Your task to perform on an android device: I just returned to Belgium from a trip to London last month. My aim is to exchange 2000 British pounds into euros.Turn the 2000 British pounds into euros by using the currency plus app.
Image 0: 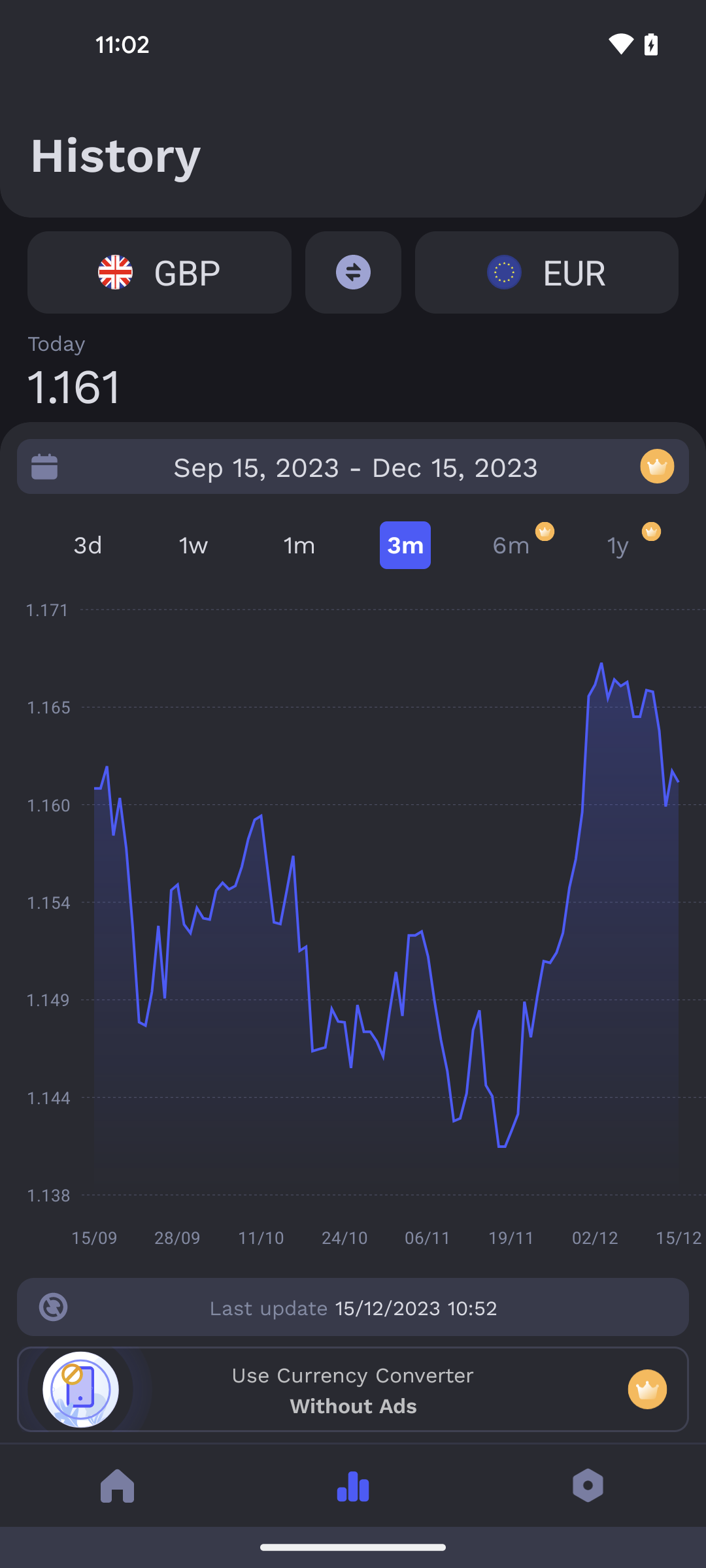
Open the currency plus app
Step 0: open app "Currency Plus"
Image 1: 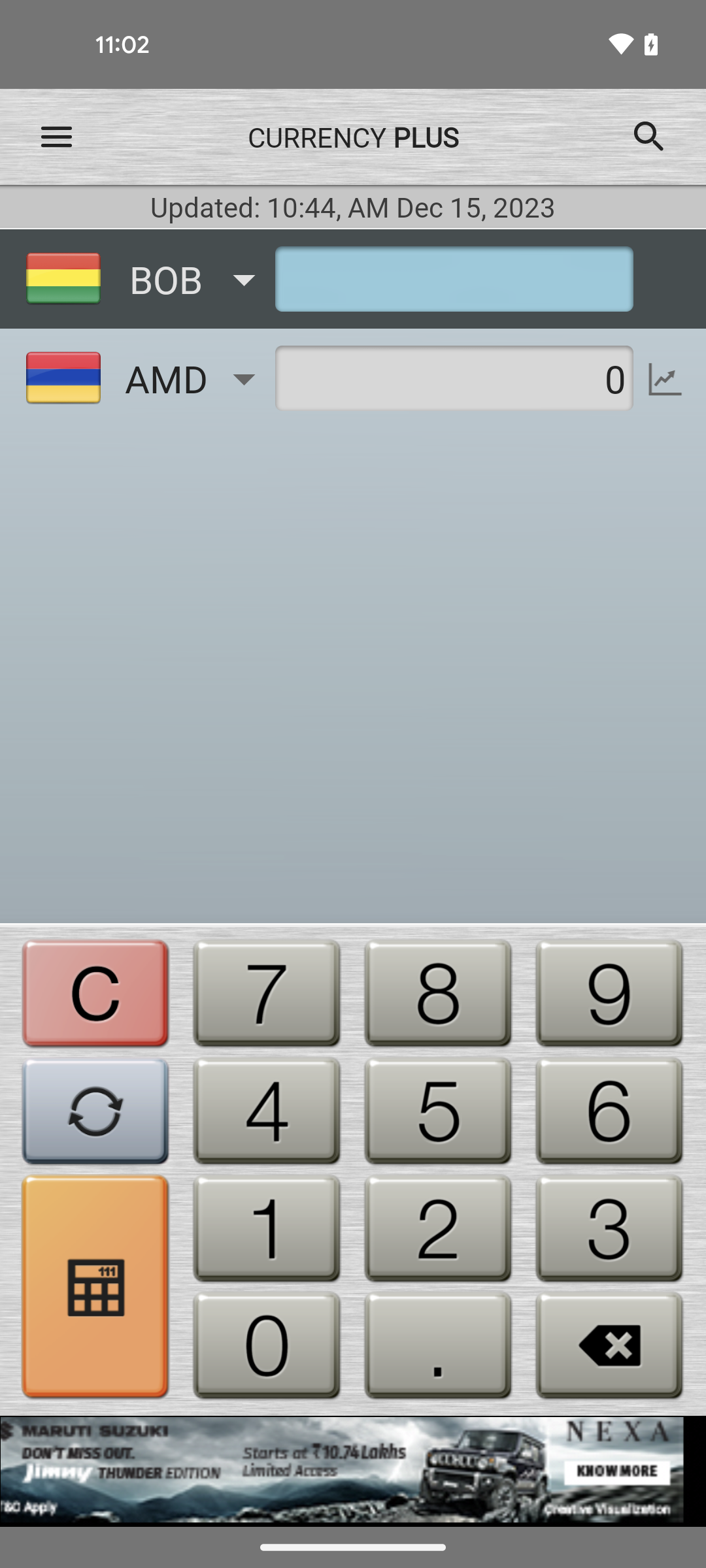
Tap on the bob dropper icon
Step 1: click (249, 278)
Image 2: 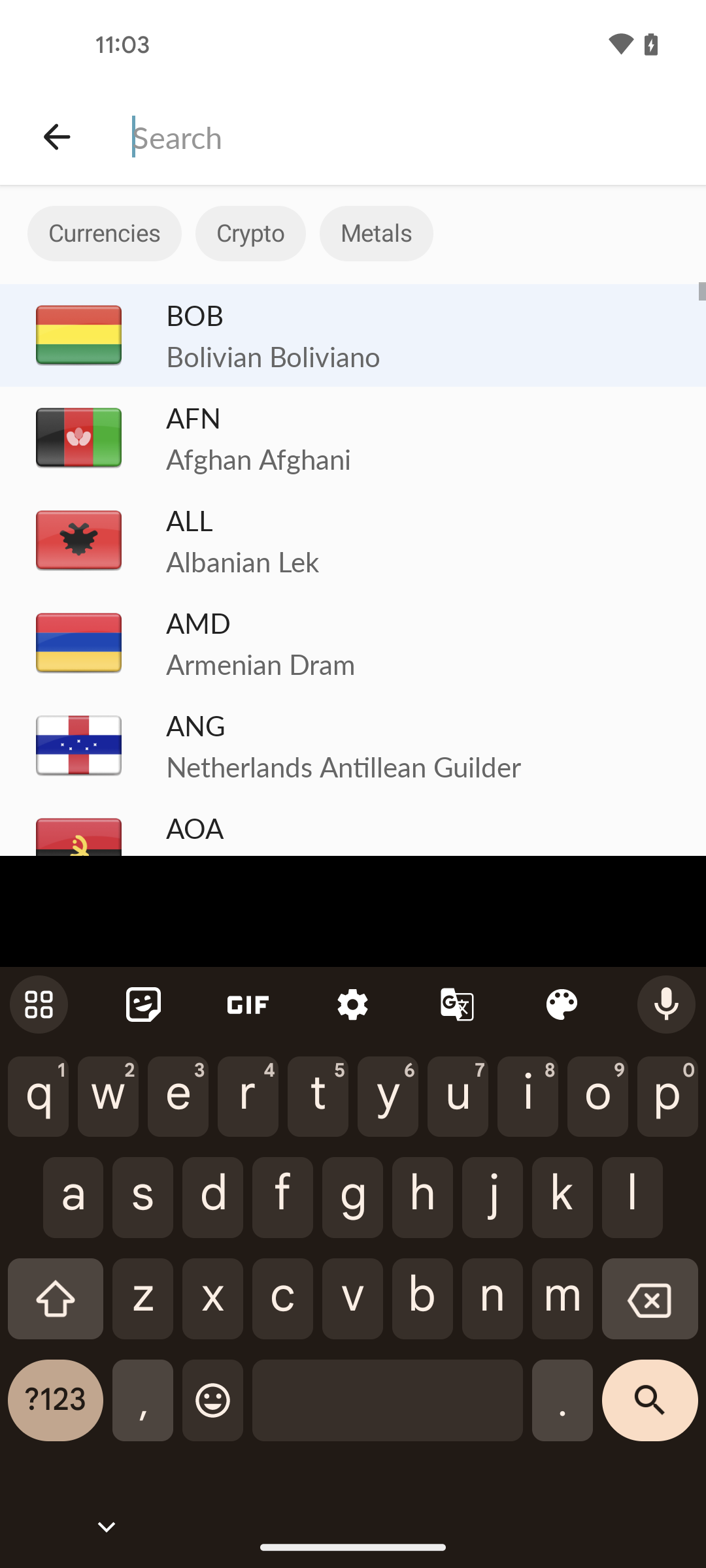
Search for the GBP
Step 2: type "GBP"
Image 3: 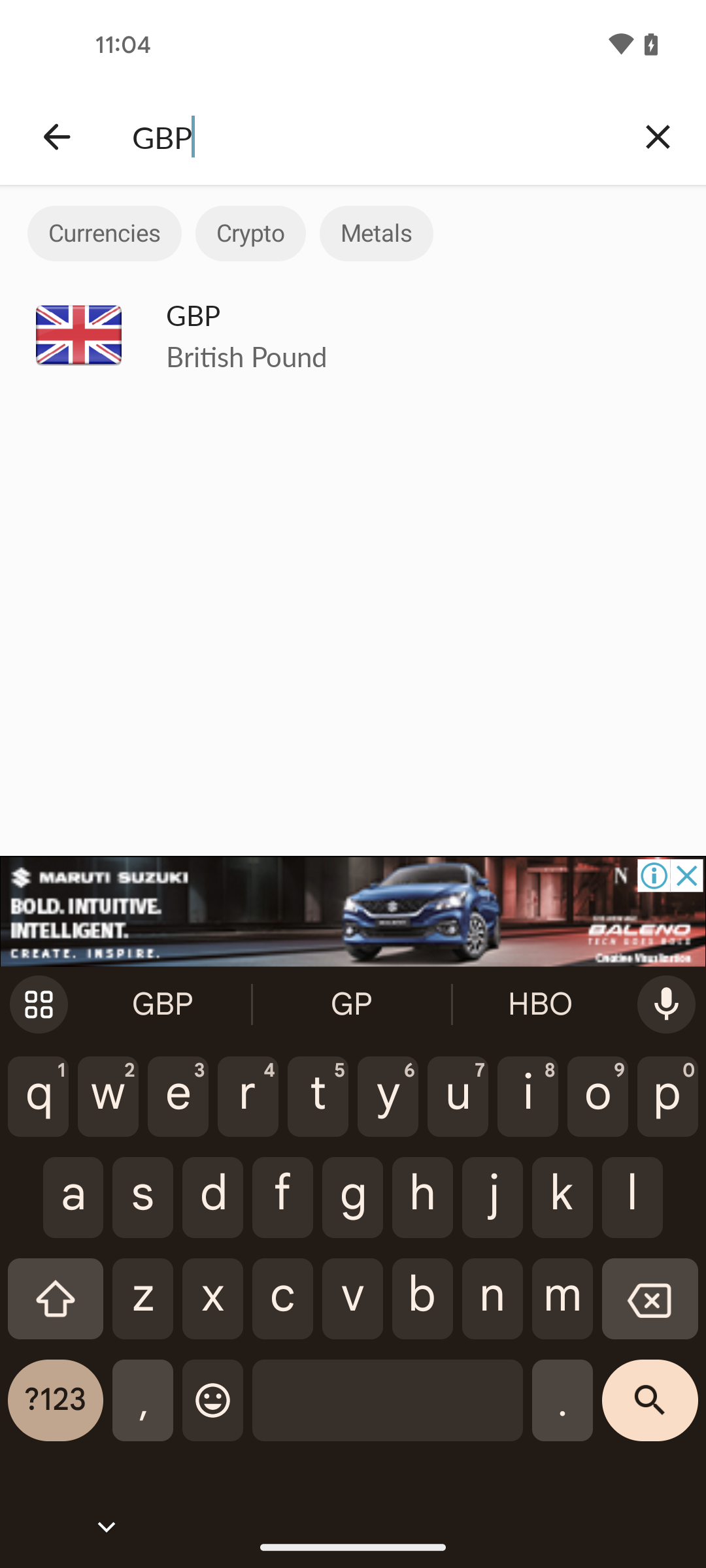
Tap on the search option
Step 3: click (431, 310)
Image 4: 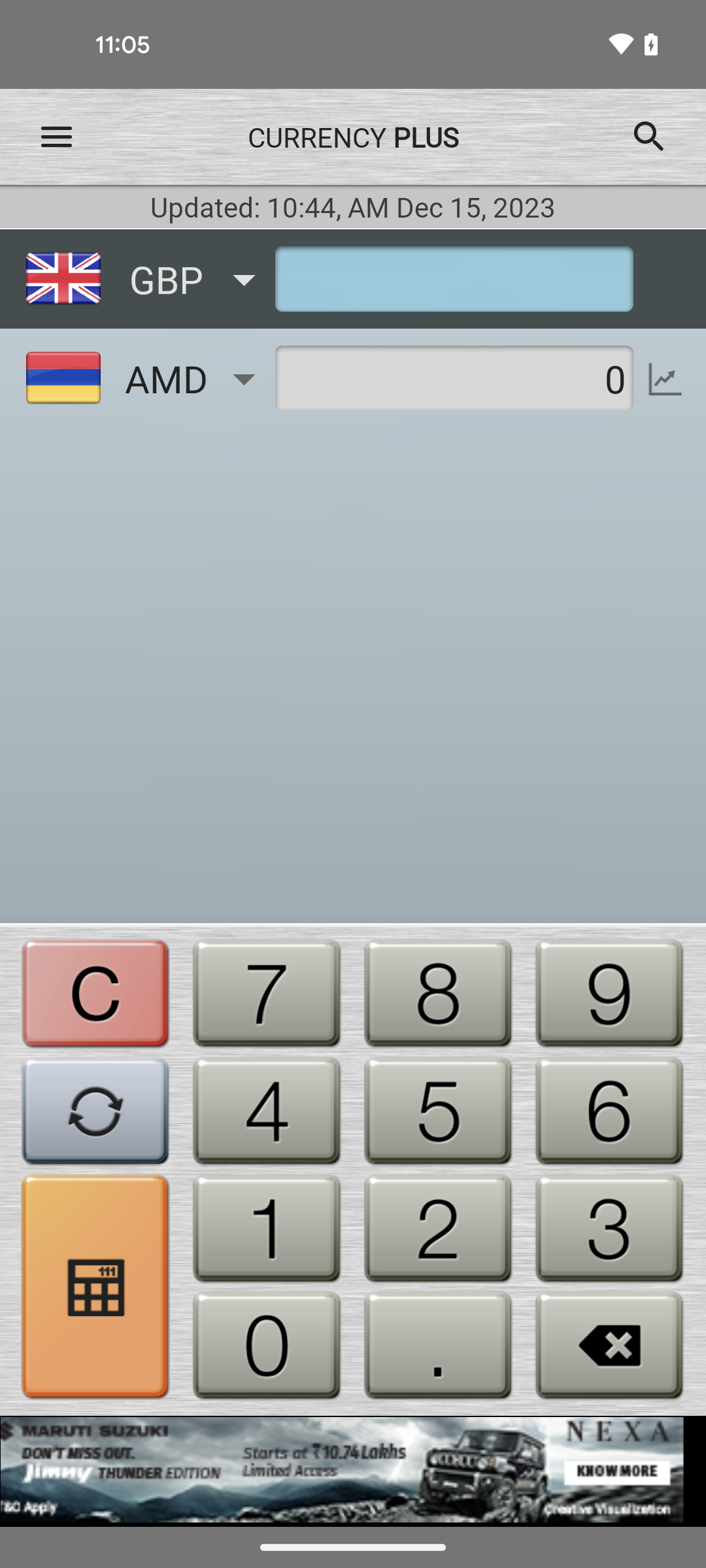
Tap on the AMD dropper icon
Step 4: click (249, 378)
Image 6: 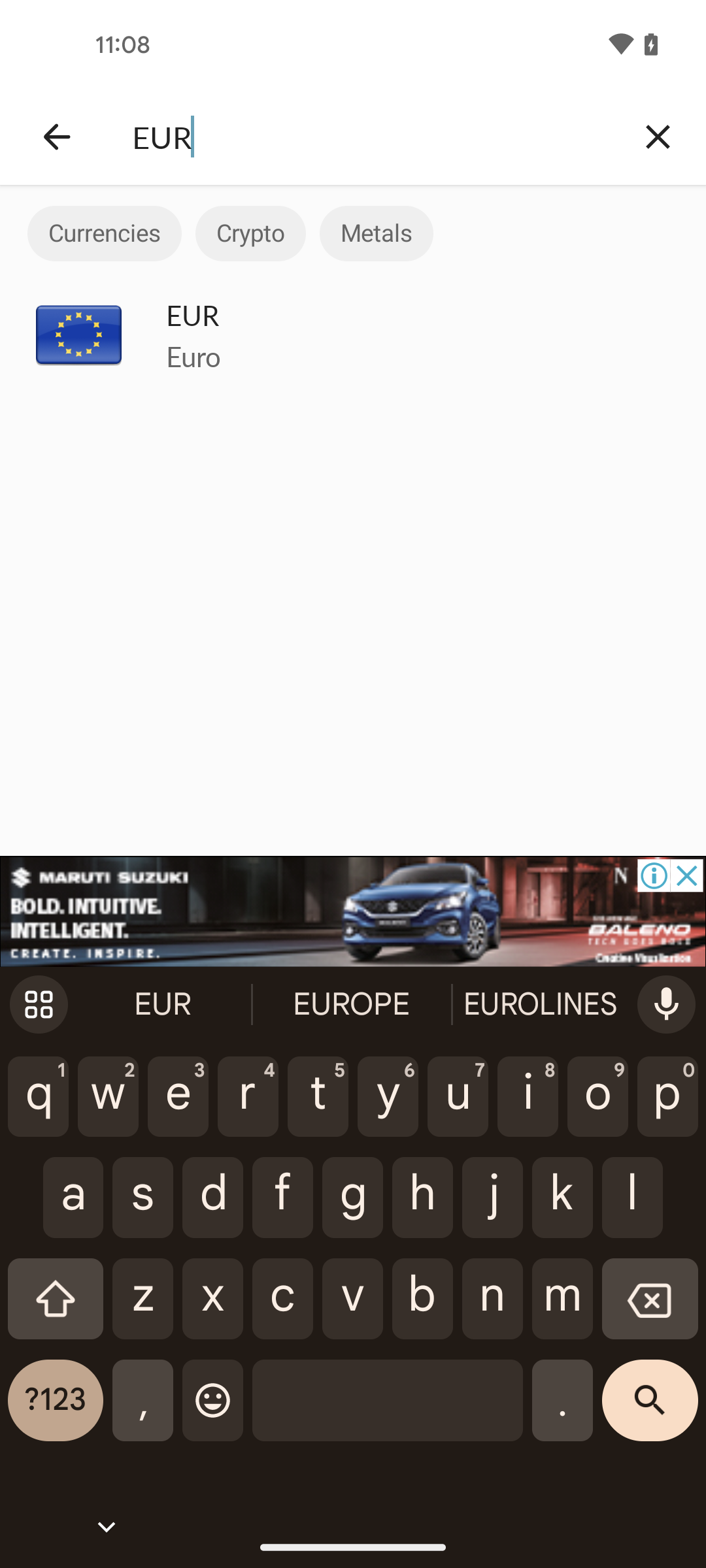
Tap on the search result
Step 6: click (431, 310)
Image 7: 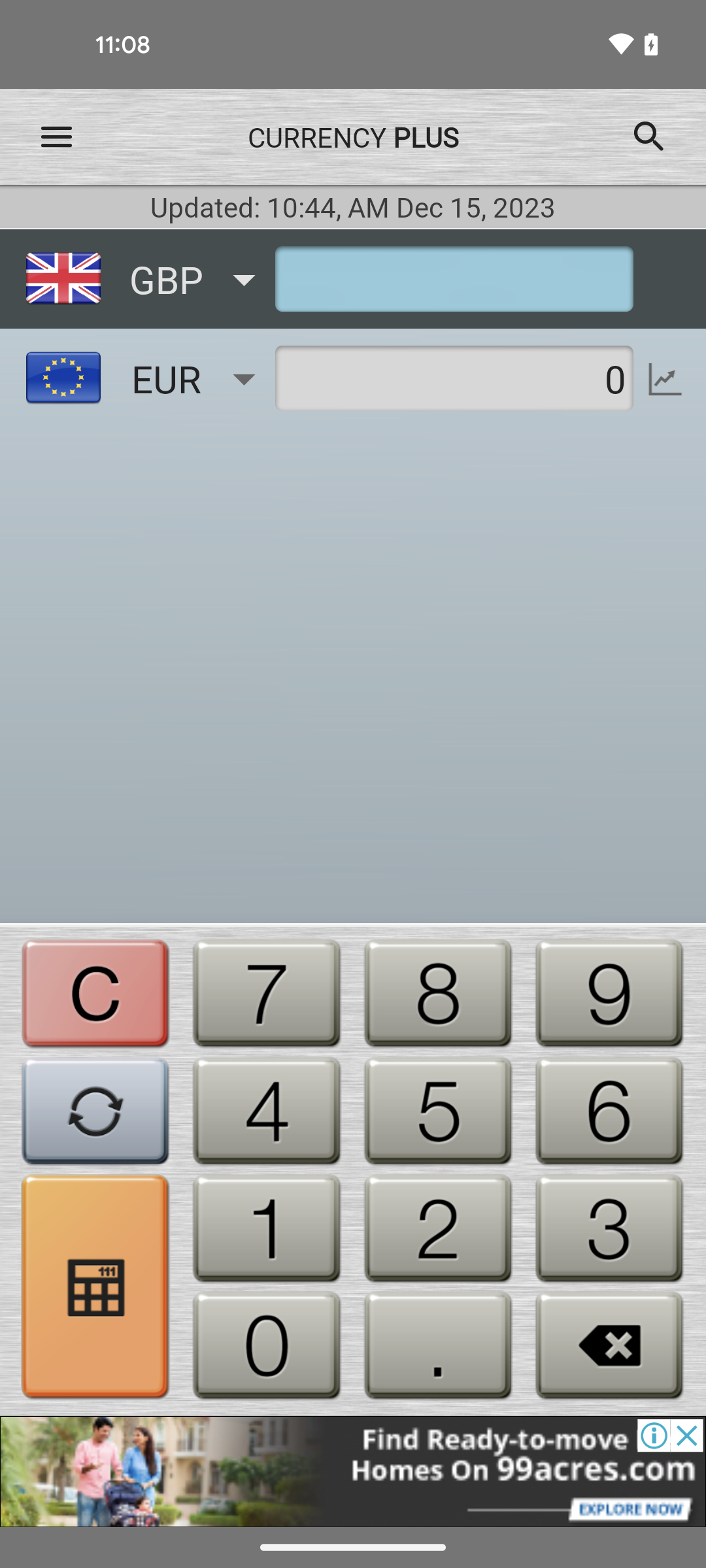
Click on the 2 button
Step 7: click (438, 1228)
Image 8: 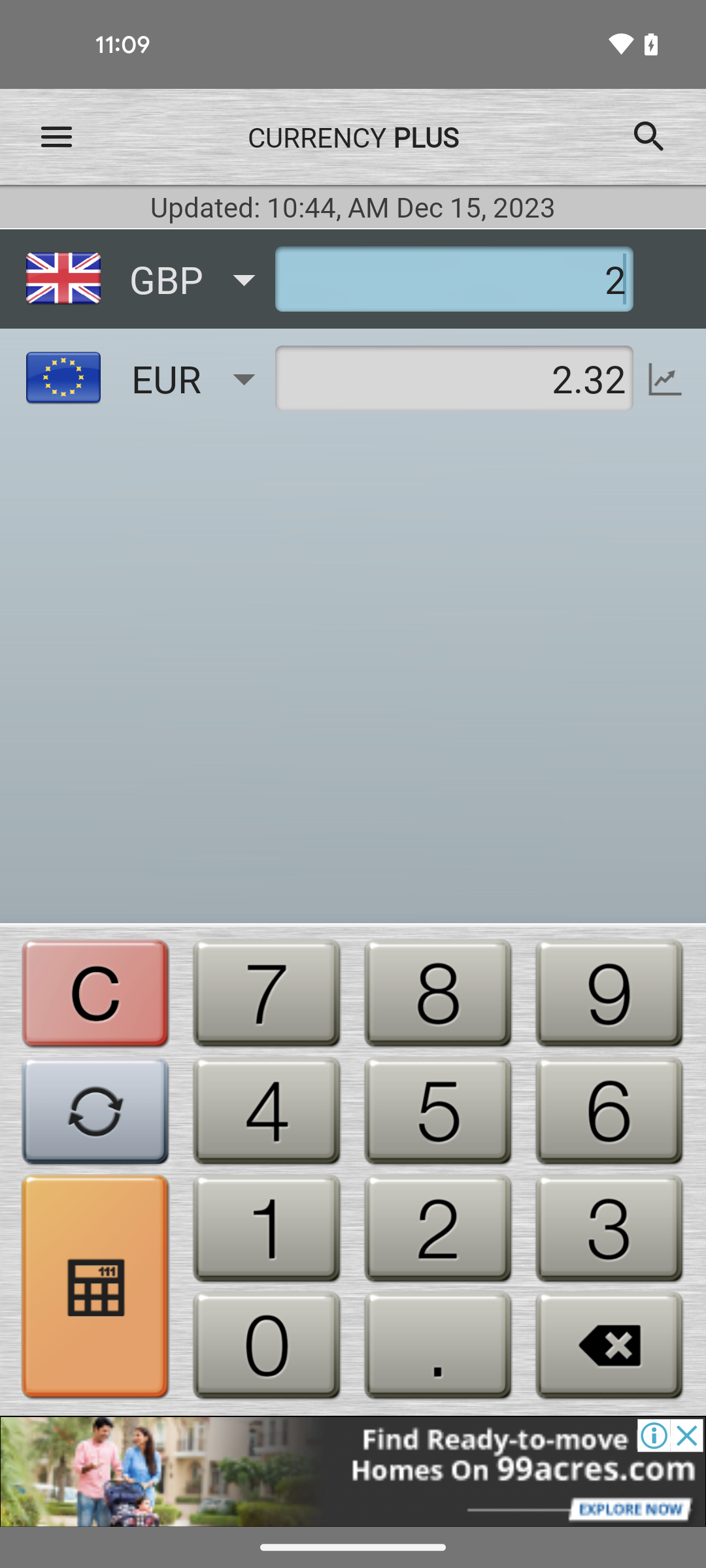
Tap on the 0 button
Step 8: click (267, 1346)
Image 9: 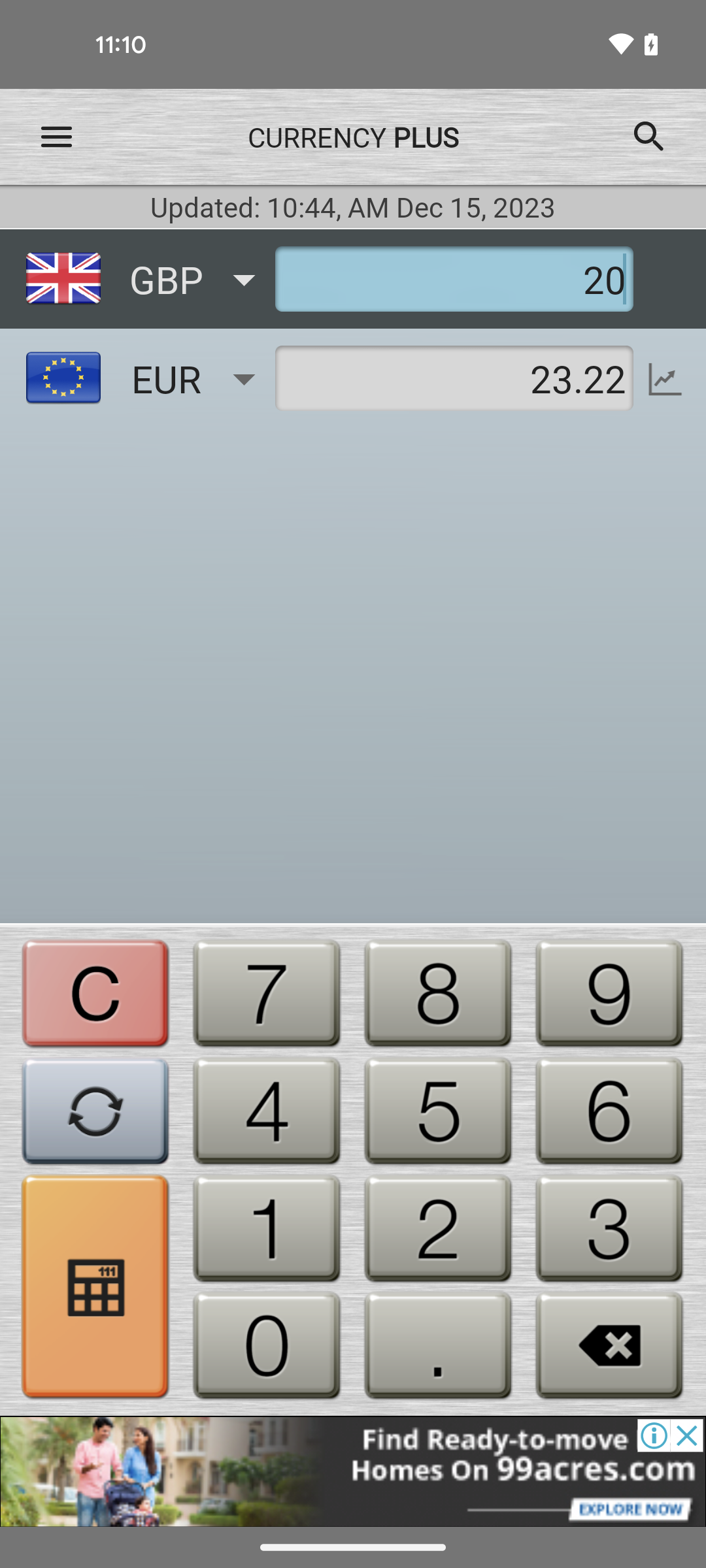
Tap on the 0 button
Step 9: click (267, 1346)